Your task to perform on an android device: I want to share this train's details with my mother at violetvanloon67@gmail.com
Image 0: 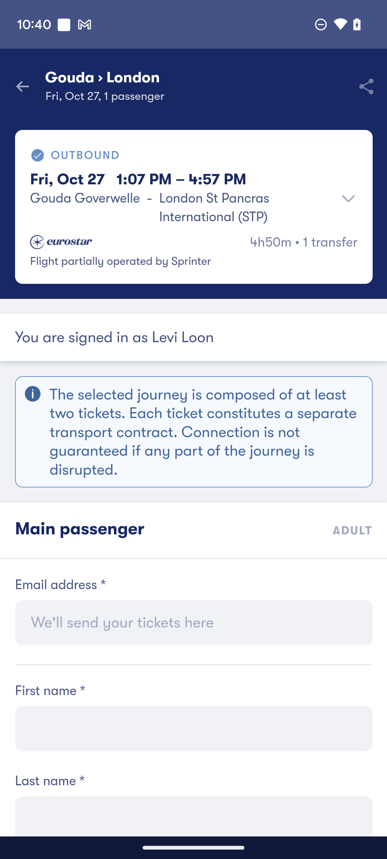
Click on share icon on the top right side of the screen.
Step 0: click (366, 86)
Image 1: 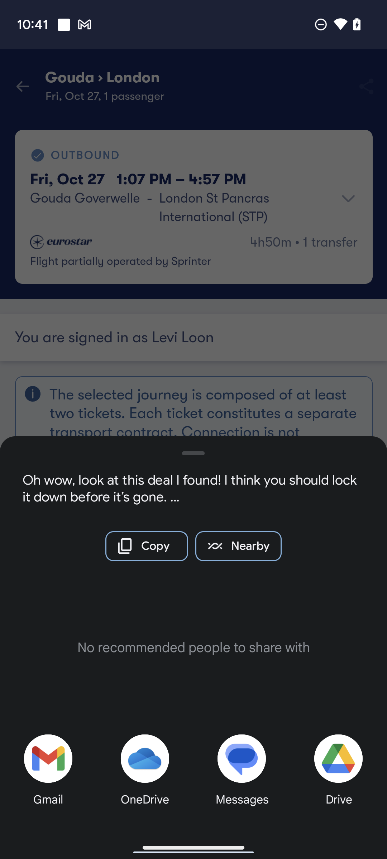
Click on Gmail button on the bottom left side of the screen.
Step 1: click (48, 758)
Image 2: 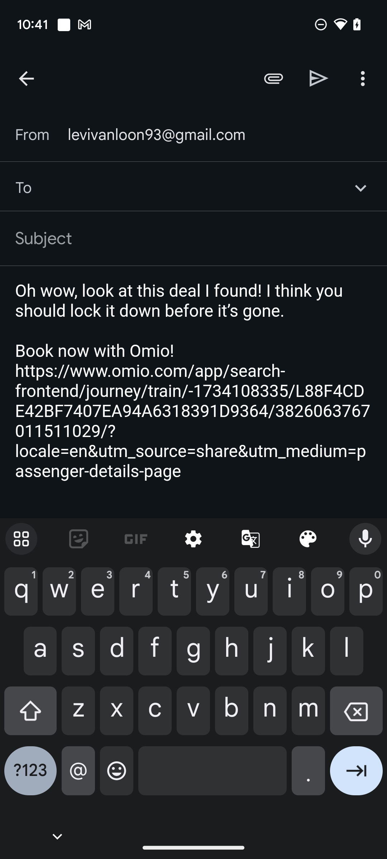
Enter violetvanloon67@gmail.com in the 'To' text box.
Step 2: type "violetvanloon67@gmail.com"
Image 3: 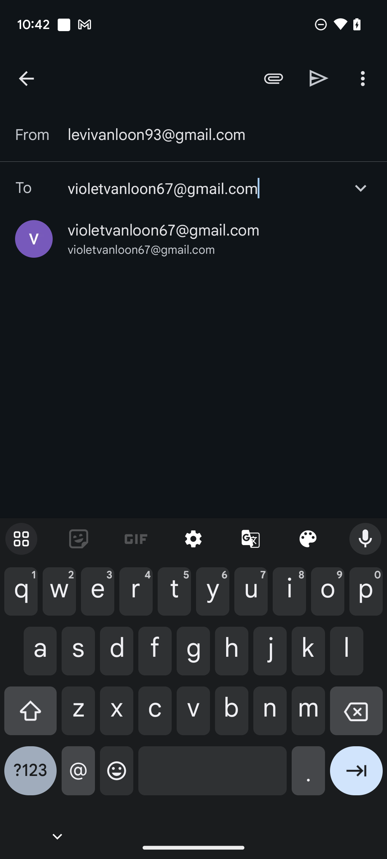
Click on send button on the top right side of the screen.
Step 3: click (319, 78)